Your task to perform on an android device: Open the Adidas app and view all hiking shoes for women.
Image 0: 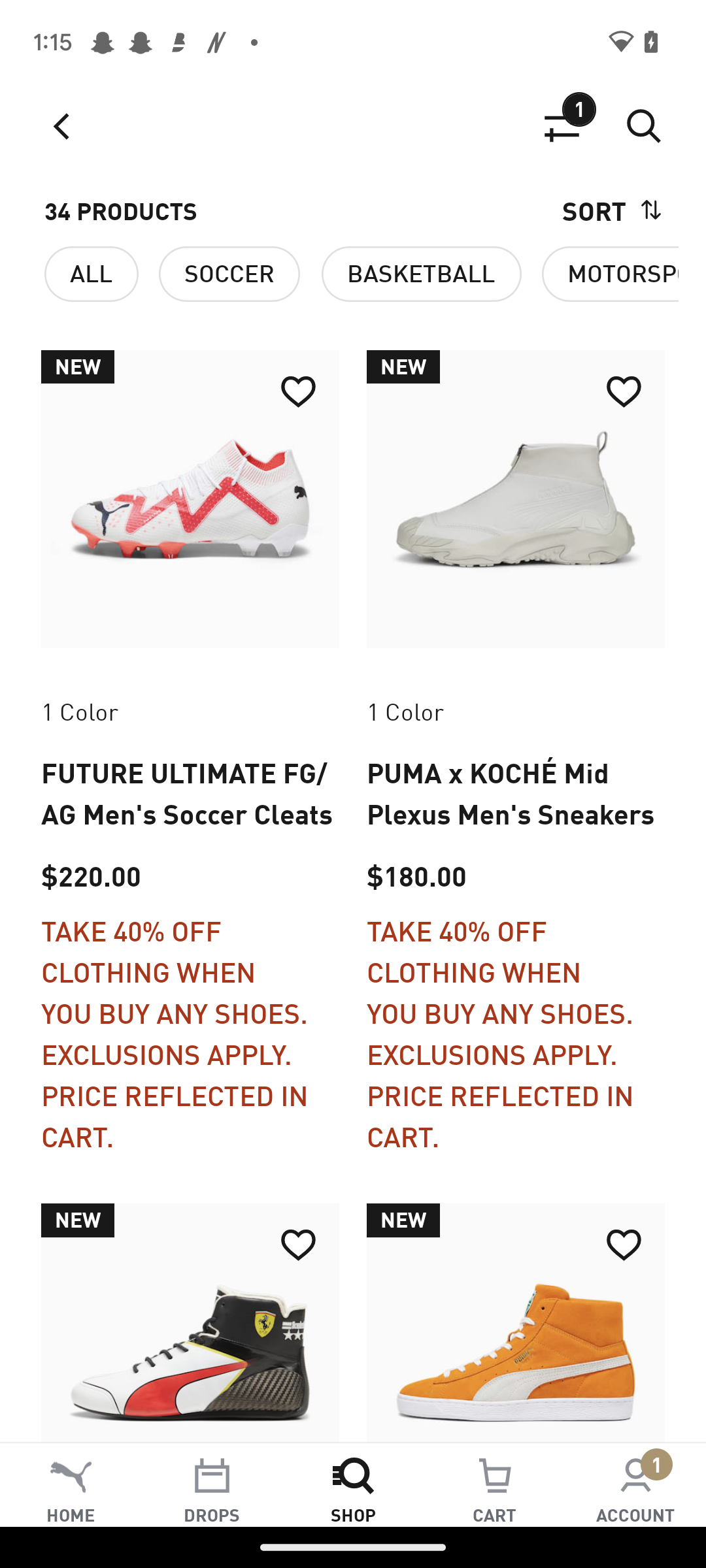
Open the Adidas app
Step 0: open app "adidas"
Image 1: 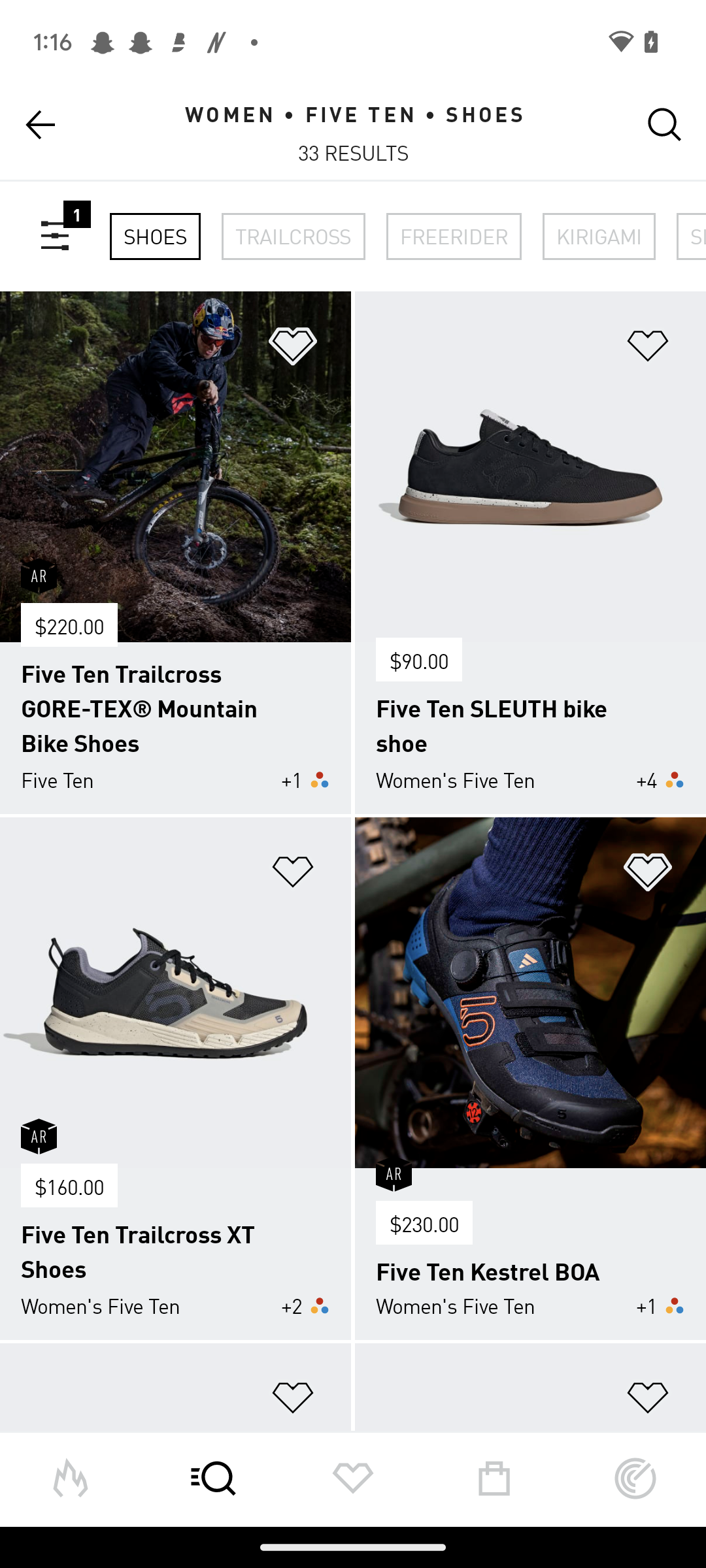
Go back to the previous screen
Step 1: press back button
Image 2: 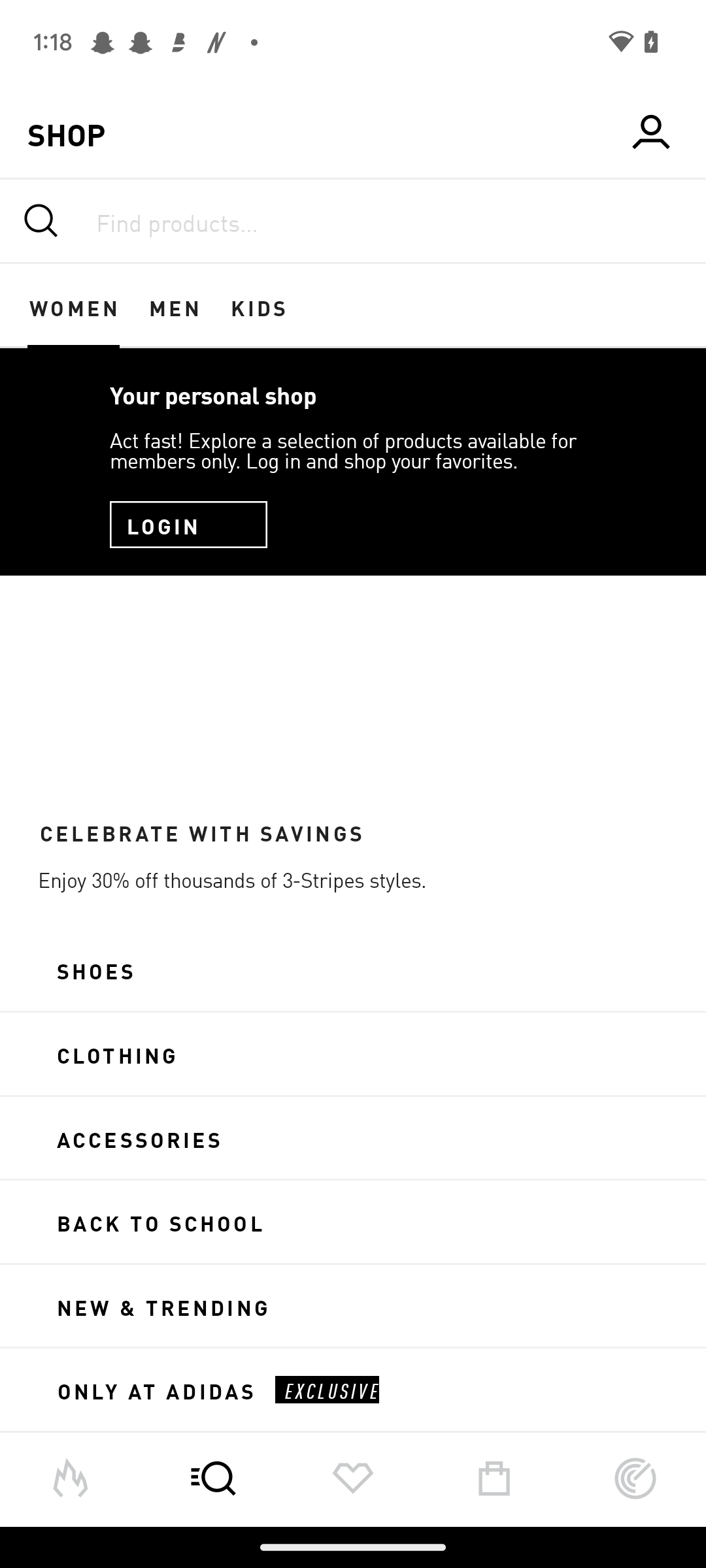
Click on the shoes option
Step 2: click (353, 970)
Image 3: 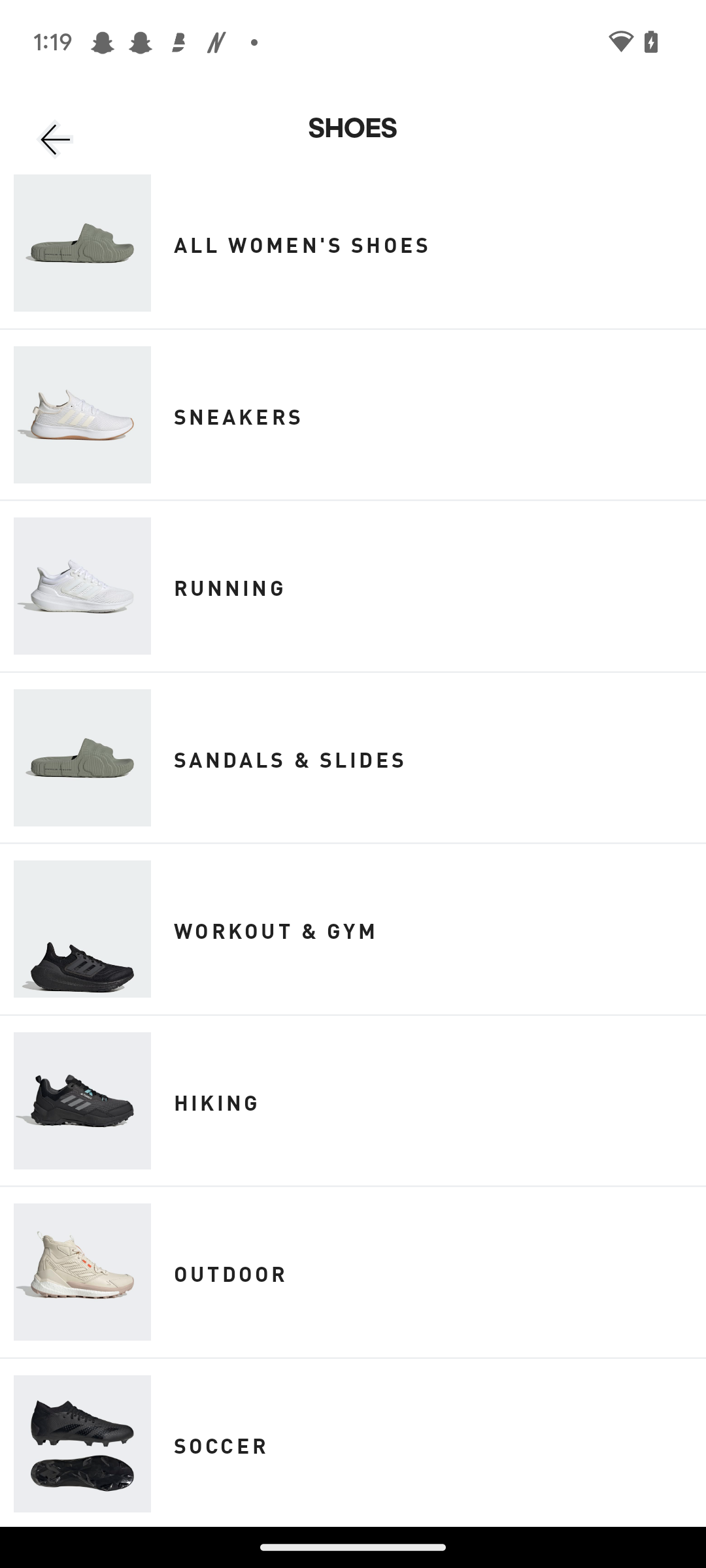
Click on the hiking shoes option
Step 3: click (438, 1100)